Your task to perform on an android device: I want to switch to an off-white theme because the current one is making my eyes look weird.
Image 1: 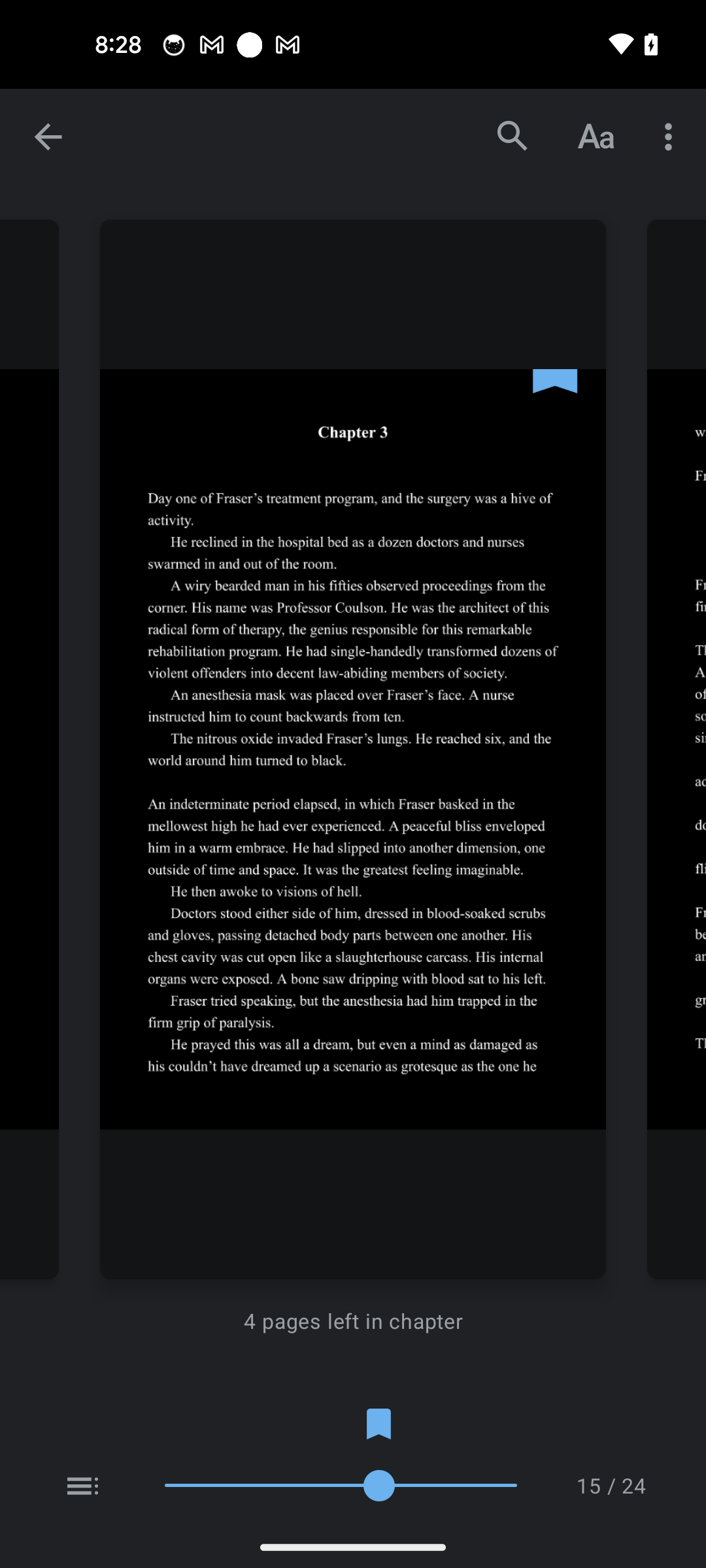
Tap on the Aa text icon
Step 1: click (596, 137)
Image 2: 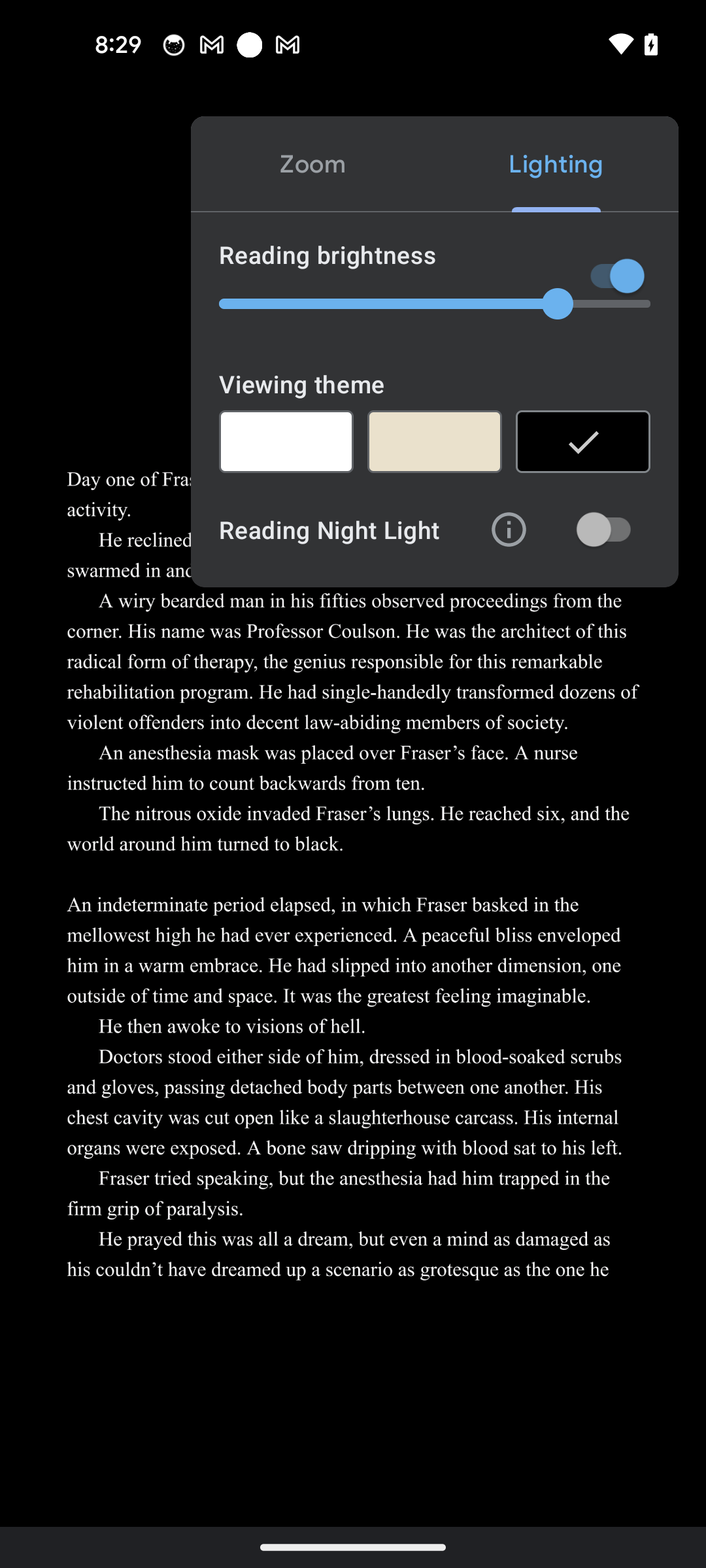
Select the off white theme under viewing theme option
Step 2: click (435, 441)